Your task to perform on an android device: Set my daily goal as Step minimum 5000 ft.
Image 0: 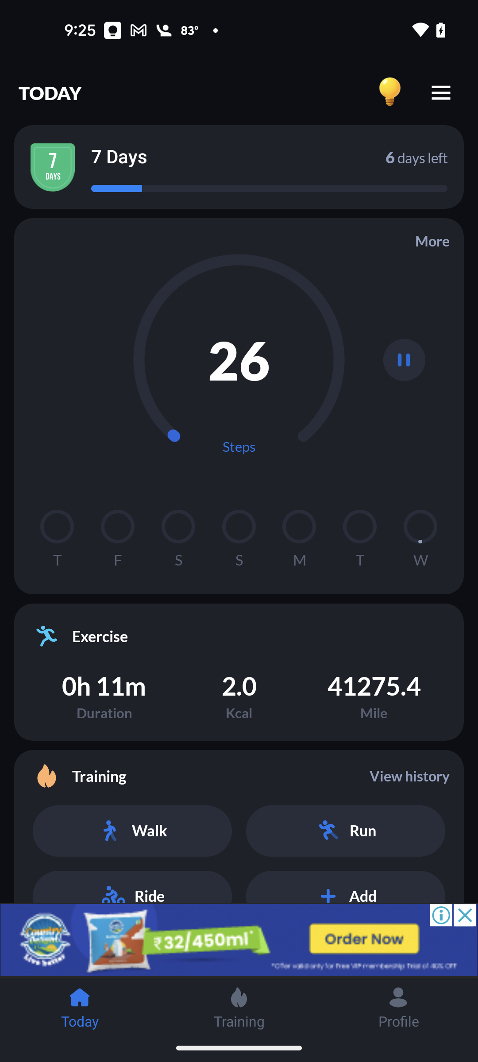
Click on the Profile icon at the bottom right of the screen
Step 0: click (398, 1006)
Image 1: 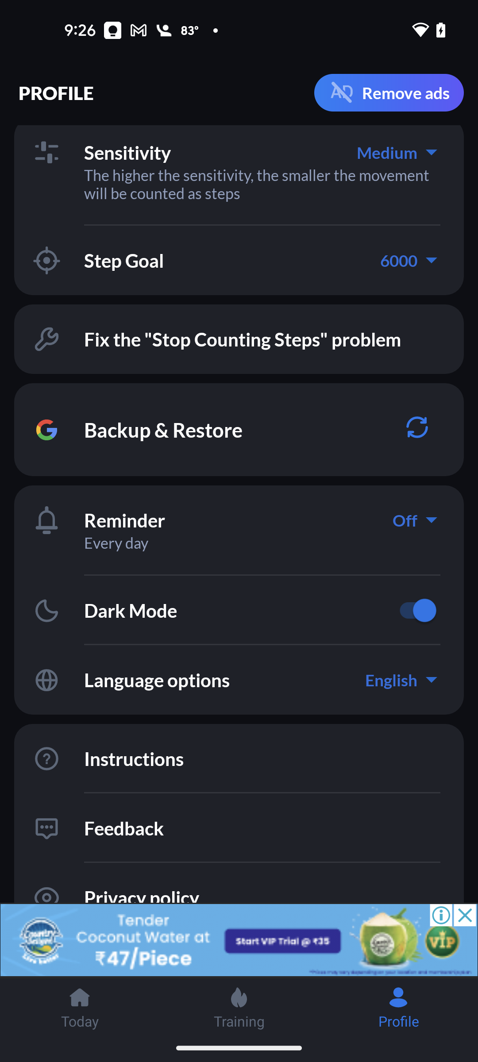
Click on the drop down icon next to Step Goal
Step 1: click (431, 260)
Image 2: 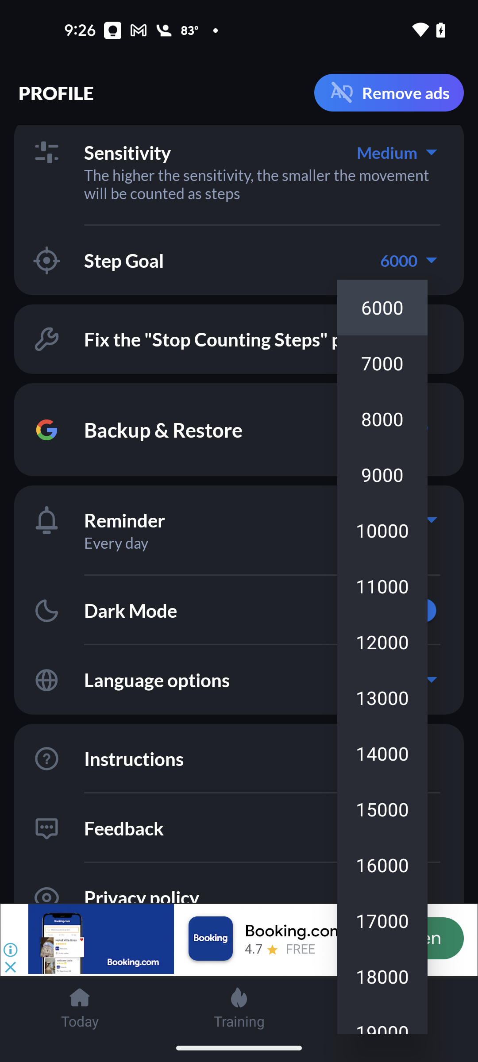
Swipe down the Step bar to select 5000
Step 2: scroll up
Image 3: 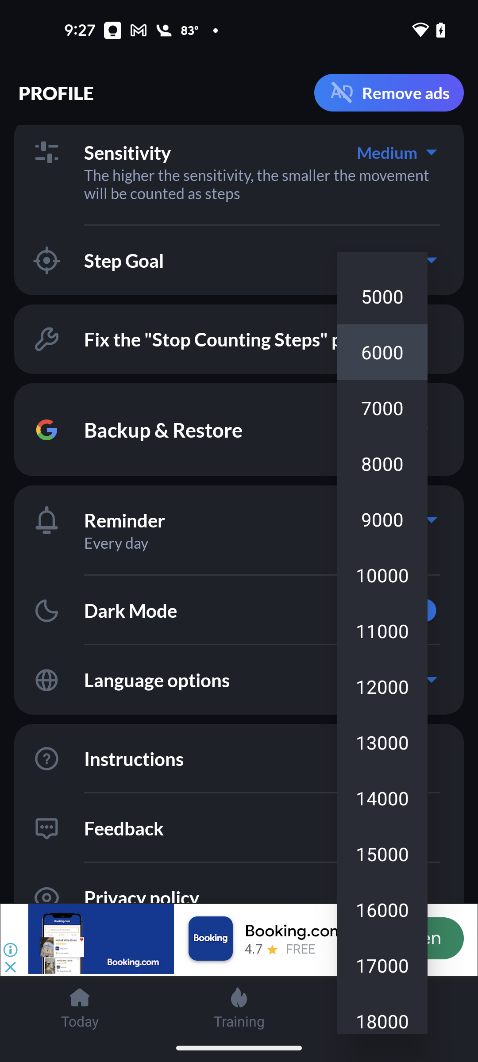
Click on the 5000
Step 3: click (382, 296)